Your task to perform on an android device: I have some Dirham with me, which is of no use to me as I am back home. So, I want to know how much the 1000 dirhams will become when converted into pounds in the XE converter app
Image 0: 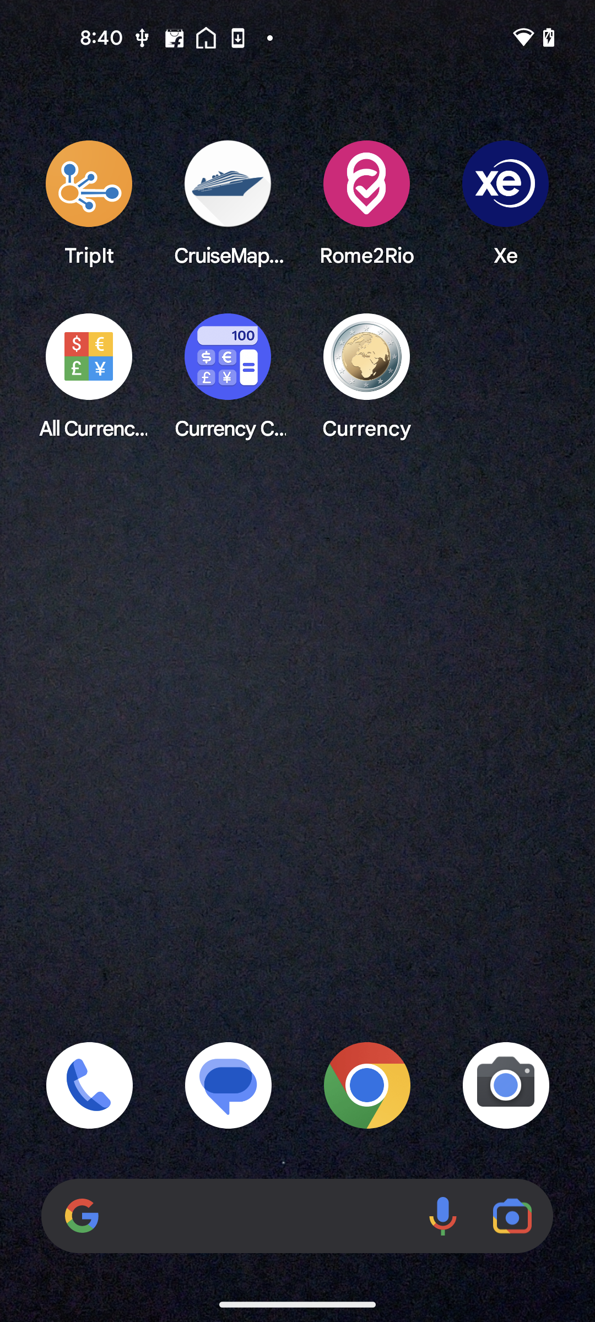
Open the XE app
Step 0: open app "Xe"
Image 1: 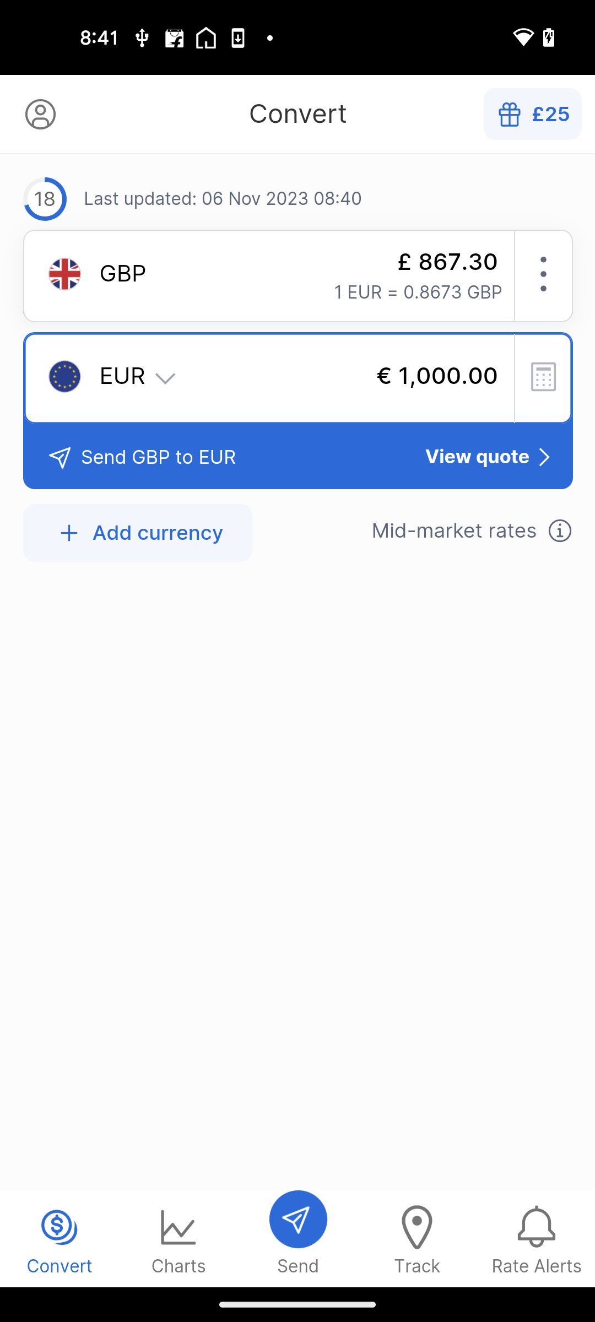
Click on the Drop-down button next to EUR
Step 1: click (299, 378)
Image 2: 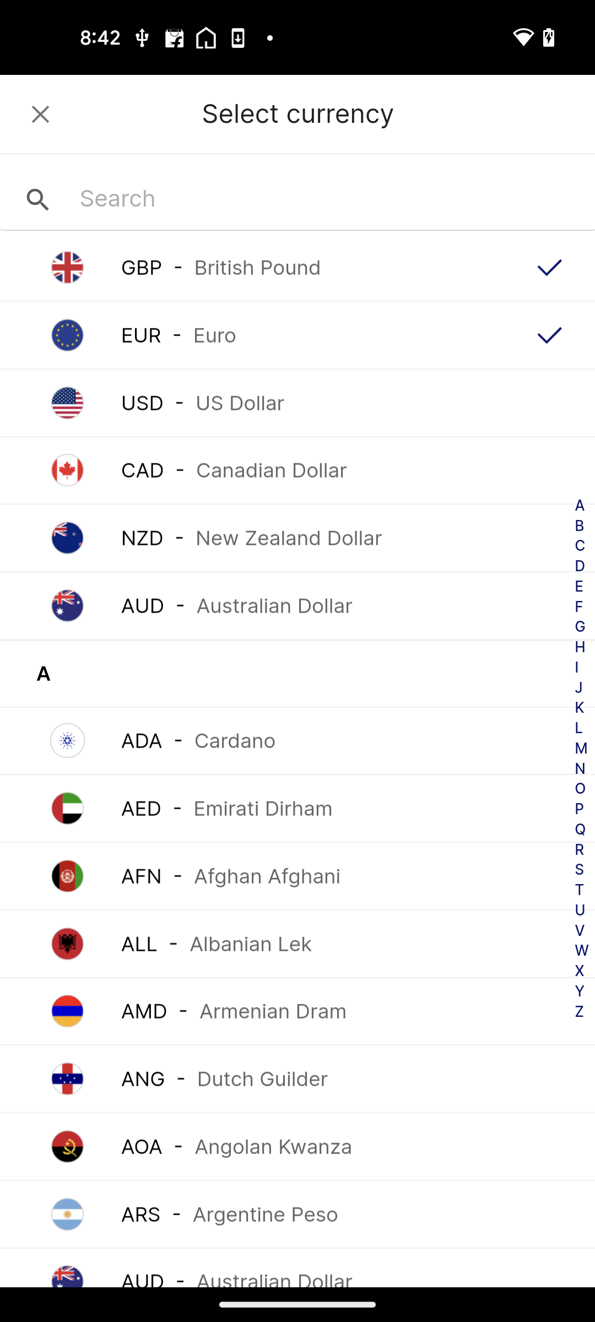
Click on the AED - Emirati Dirham
Step 2: click (297, 808)